Your task to perform on an android device: In the Polaris Office app, I want to save the New Word.docx document with the title Dinner Plan.
Image 0: 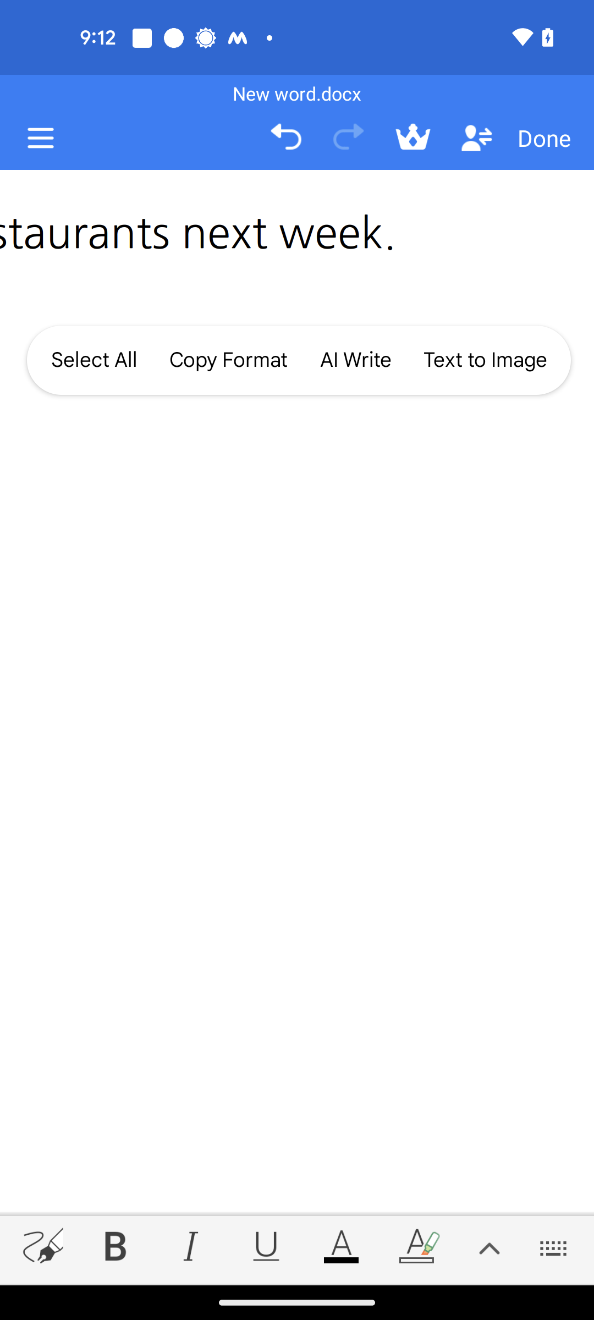
Click on the person icon
Step 0: click (474, 134)
Image 1: 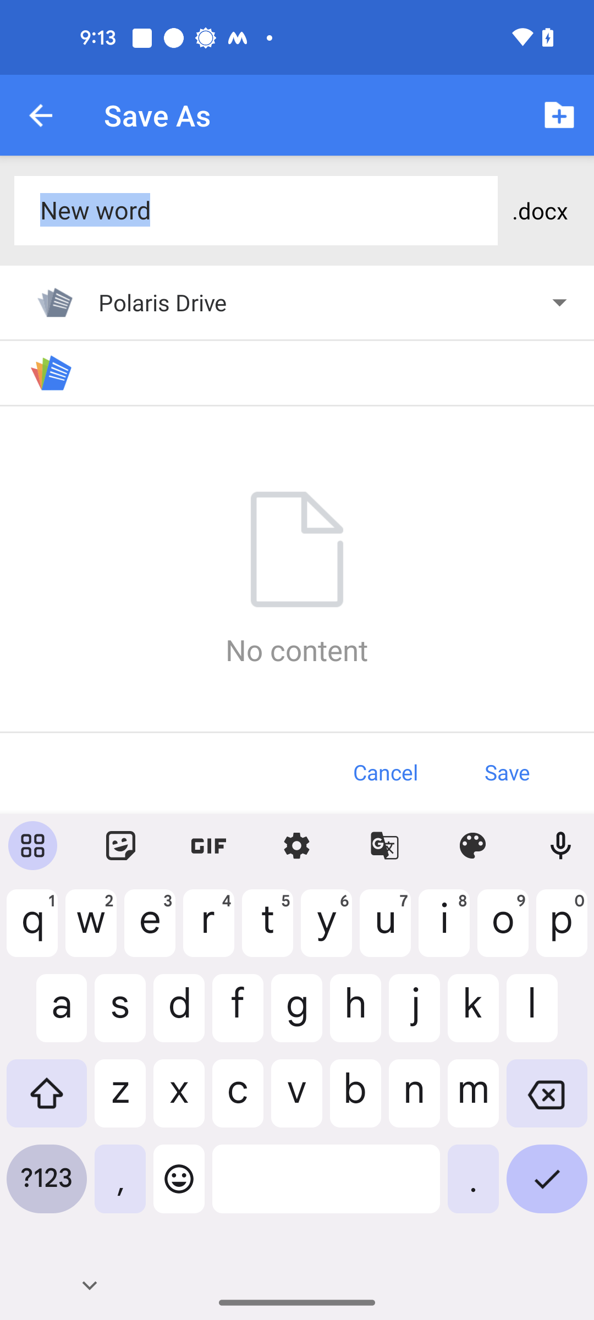
Add the title as Dinner Plan
Step 1: type "Dinner Plan"
Image 2: 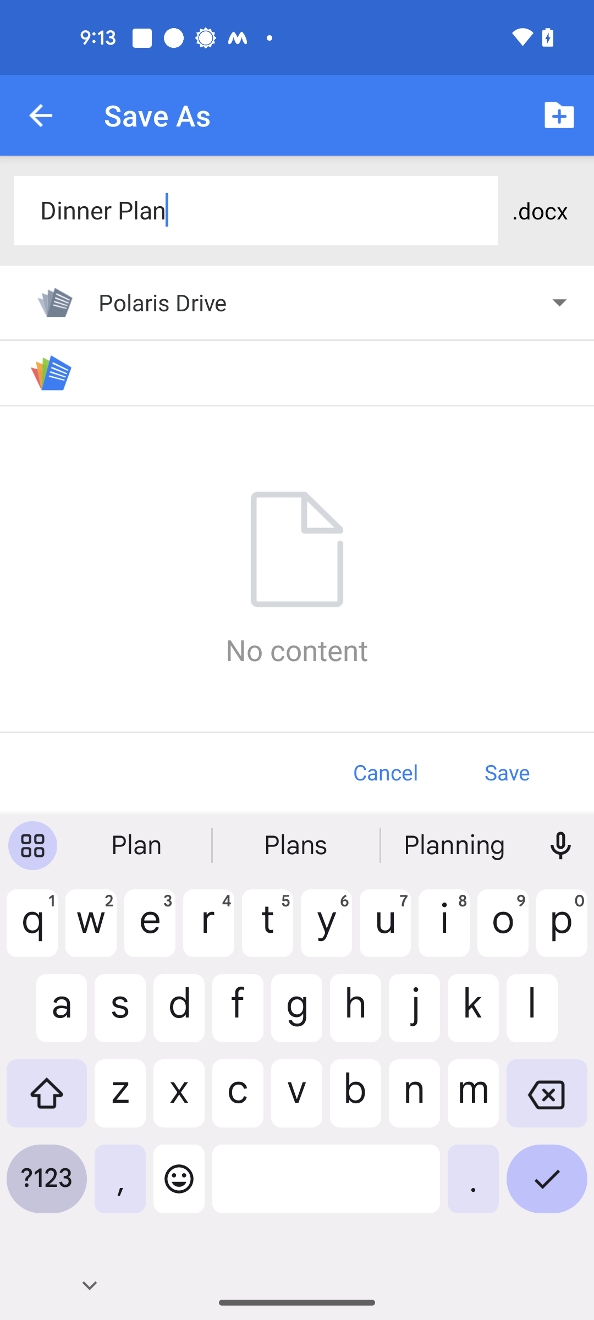
Click on the save option
Step 2: click (507, 772)